Your task to perform on an android device: Go to the Contact app & view all the saved contacts
Image 0: 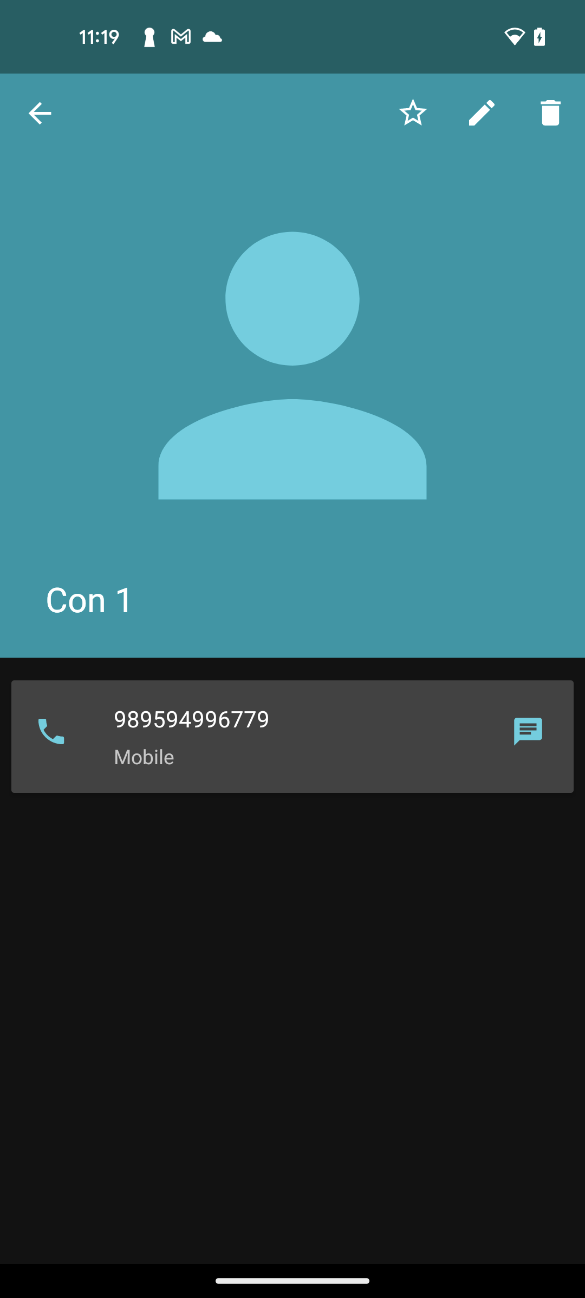
open the Contacts app
Step 0: open app "Contacts"
Image 1: 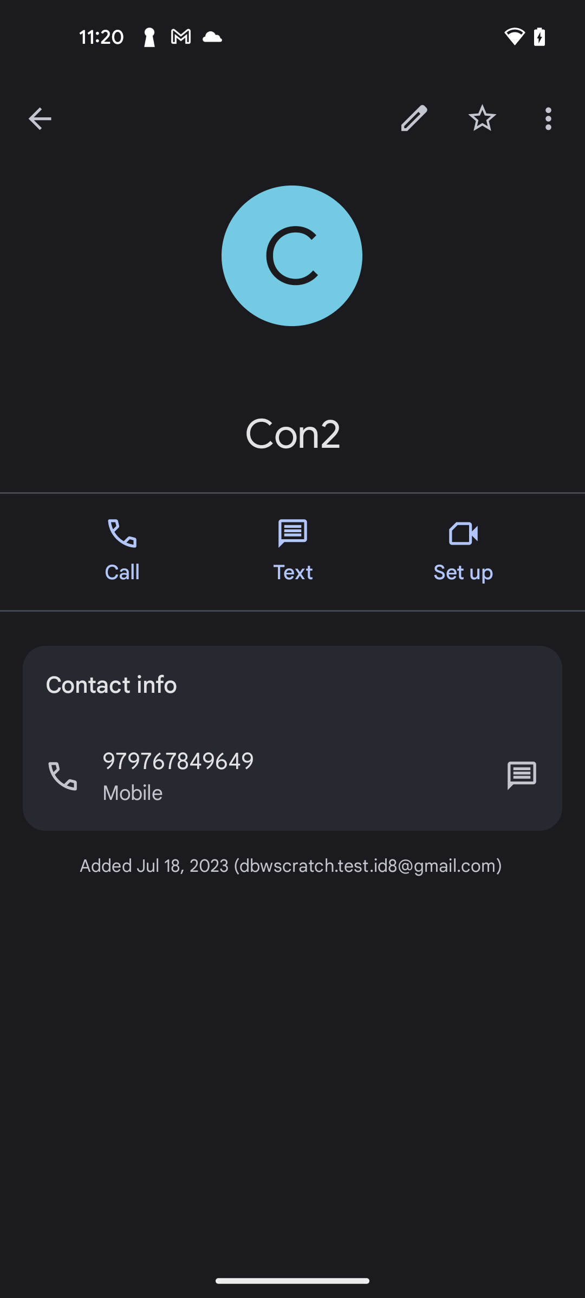
go back
Step 1: press back button
Image 2: 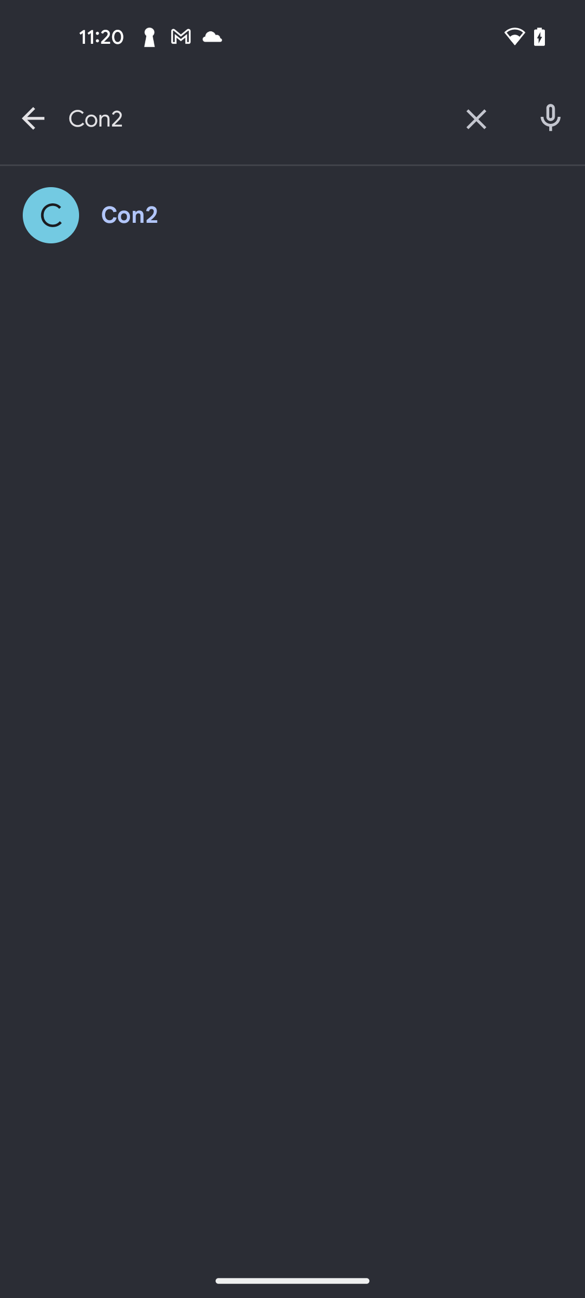
go back
Step 2: press back button